Your task to perform on an android device: Using the Decathlon app, compare the prices of various shoe types from the same brand.
Image 0: 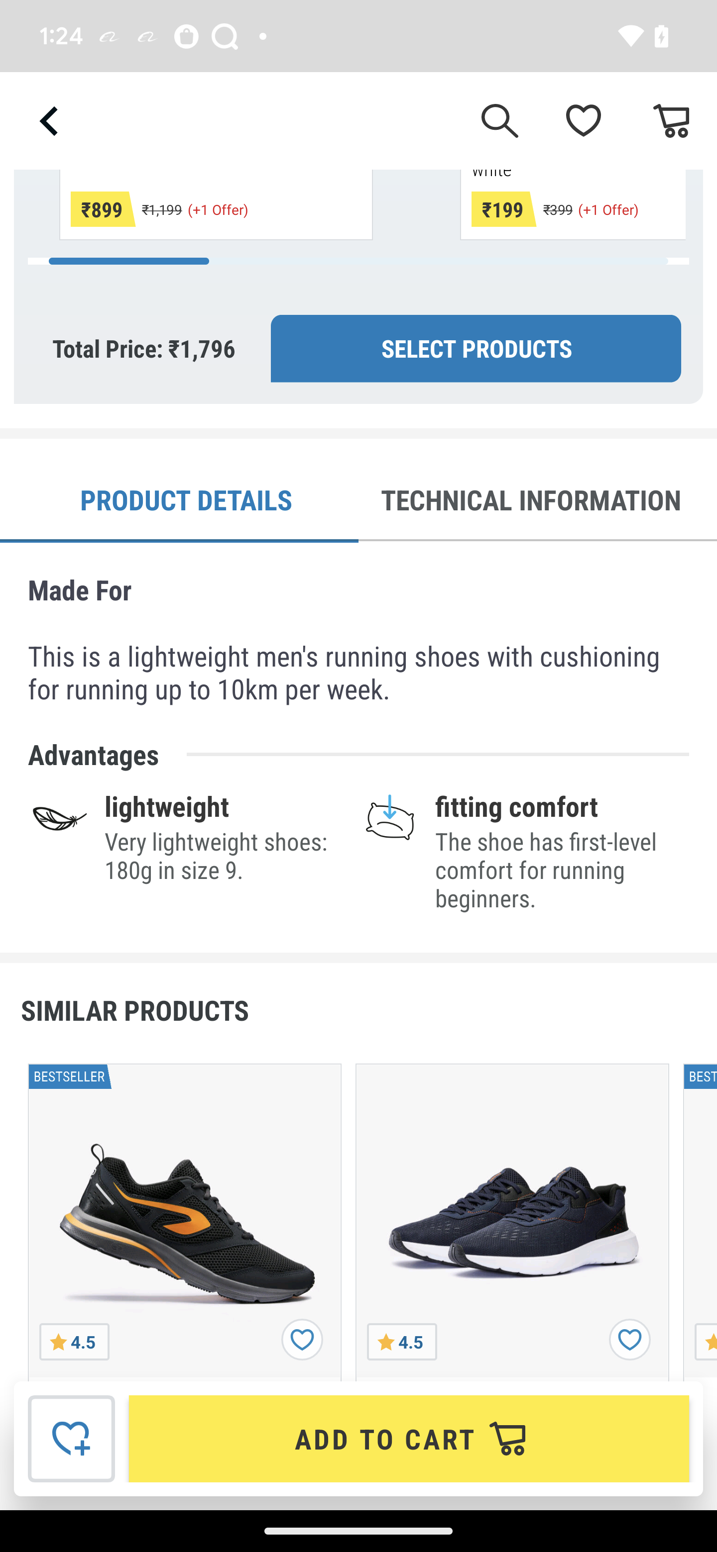
Swipe up on the screen to view the other shoes
Step 0: scroll down
Image 1: 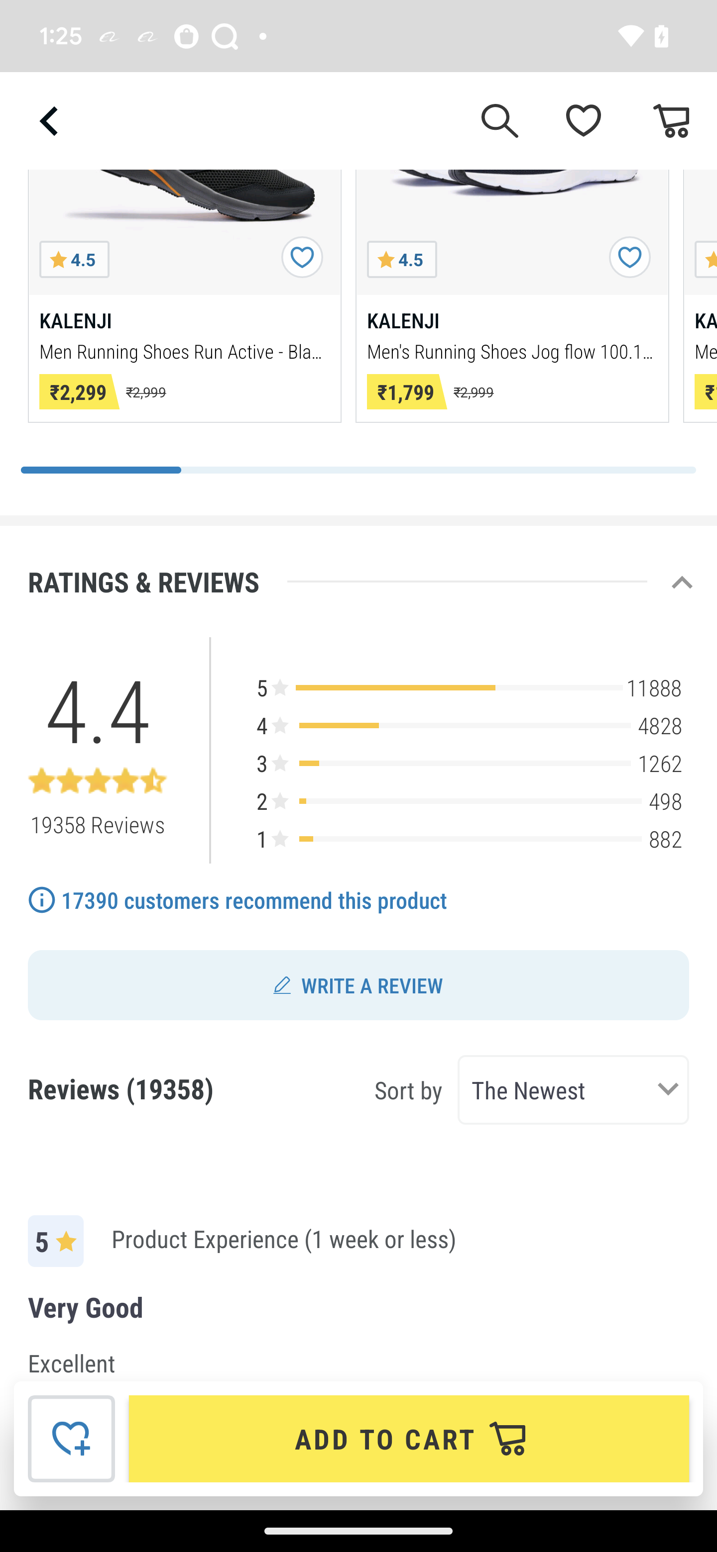
Swipe up on the screen to view the other shoes
Step 1: scroll down
Image 3: 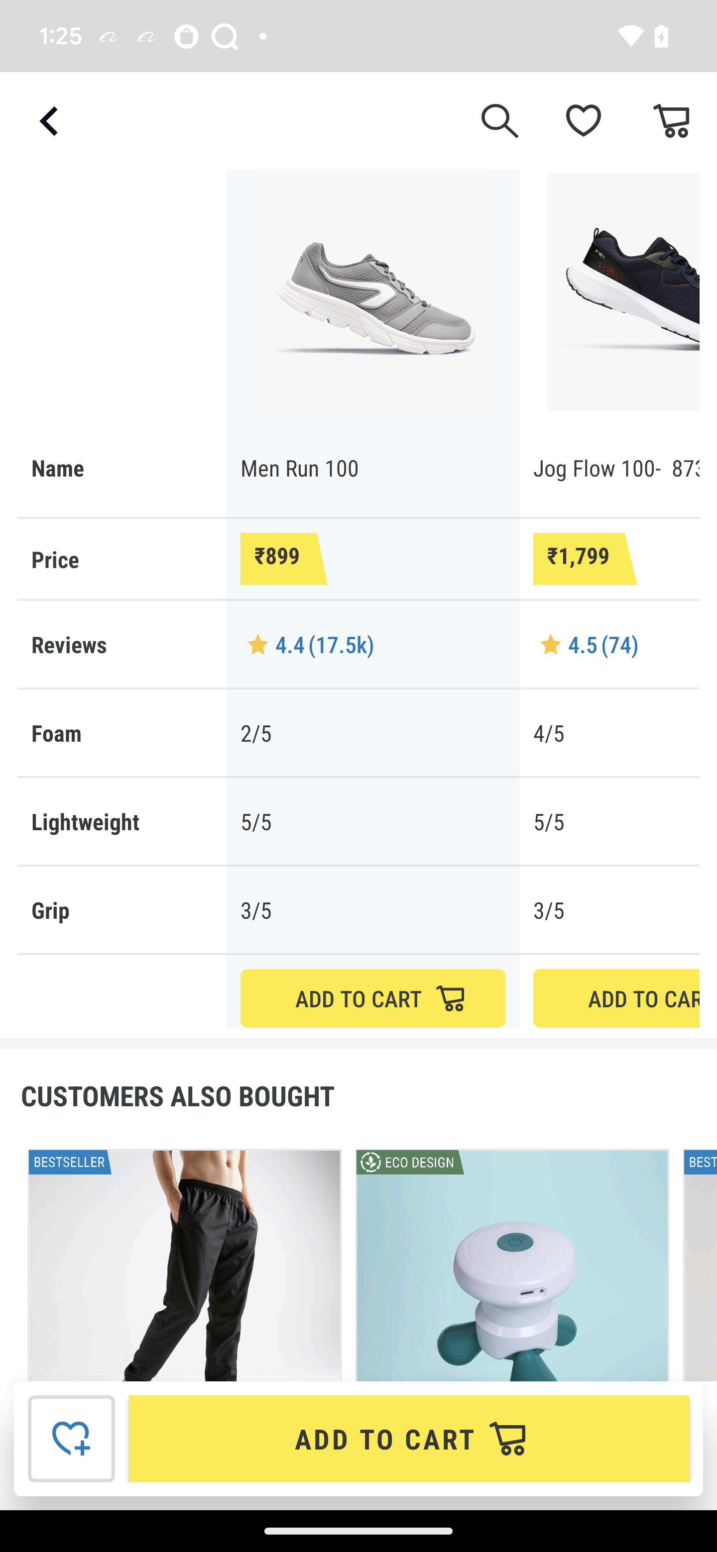
Swipe up towards the left to view other shoes
Step 3: scroll right